Your task to perform on an android device: I want to export all my contacts to Device, so export all contacts to device in the Contacts app.
Image 0: 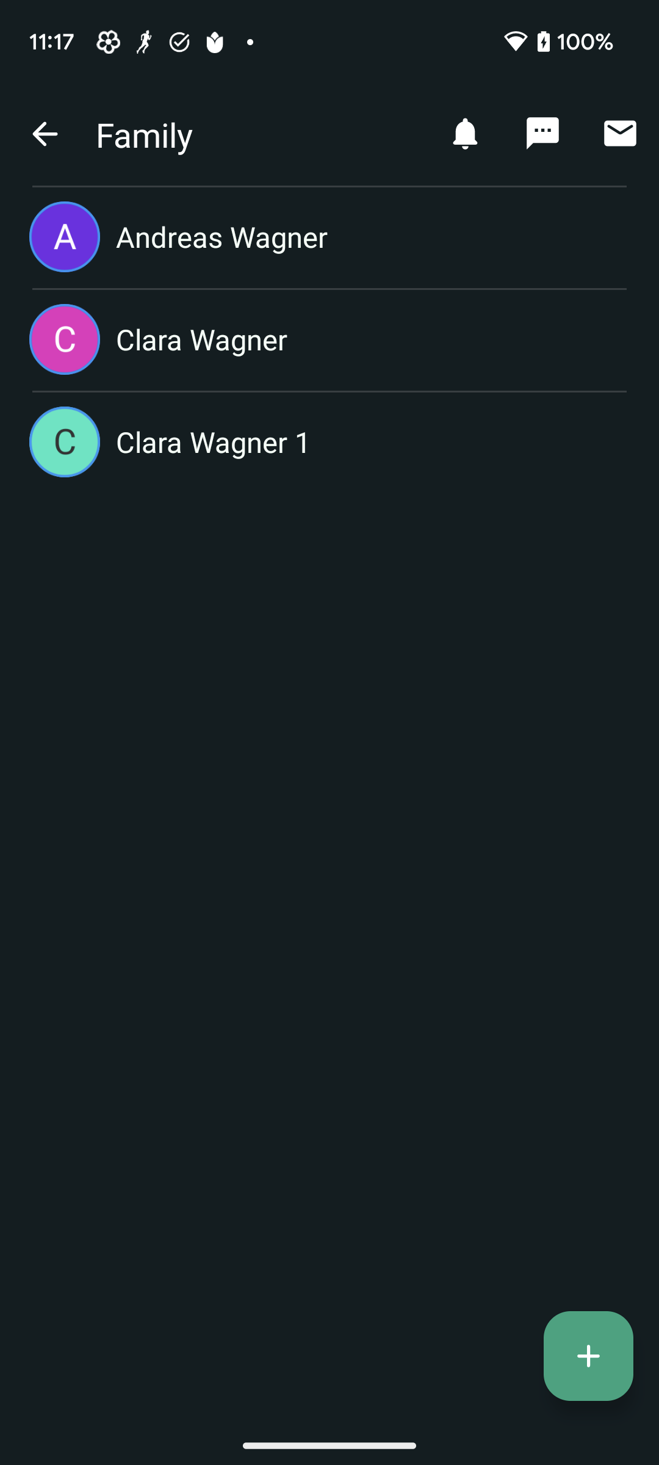
Go back to the previous page to view the export contacts option.
Step 0: press back button
Image 1: 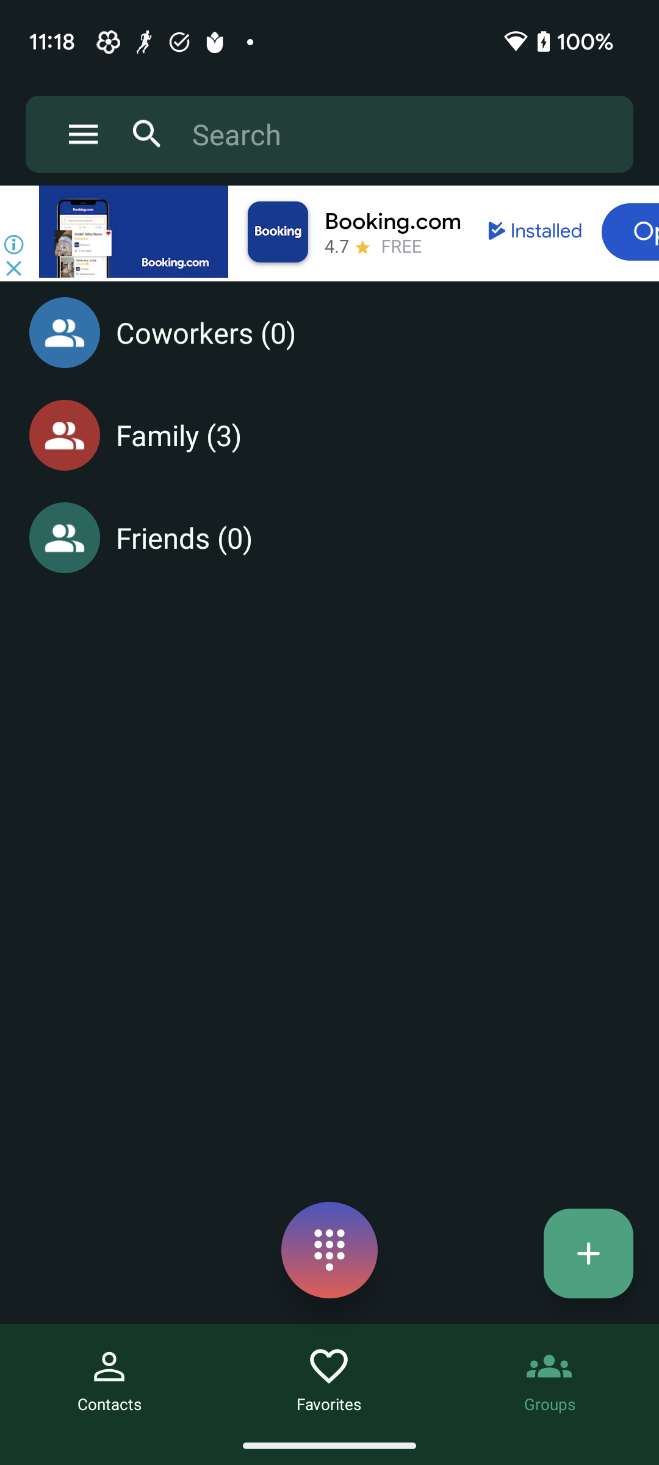
Click on the three bar menu icon at the top left corner of the screen to view the export contacts option.
Step 1: click (70, 134)
Image 2: 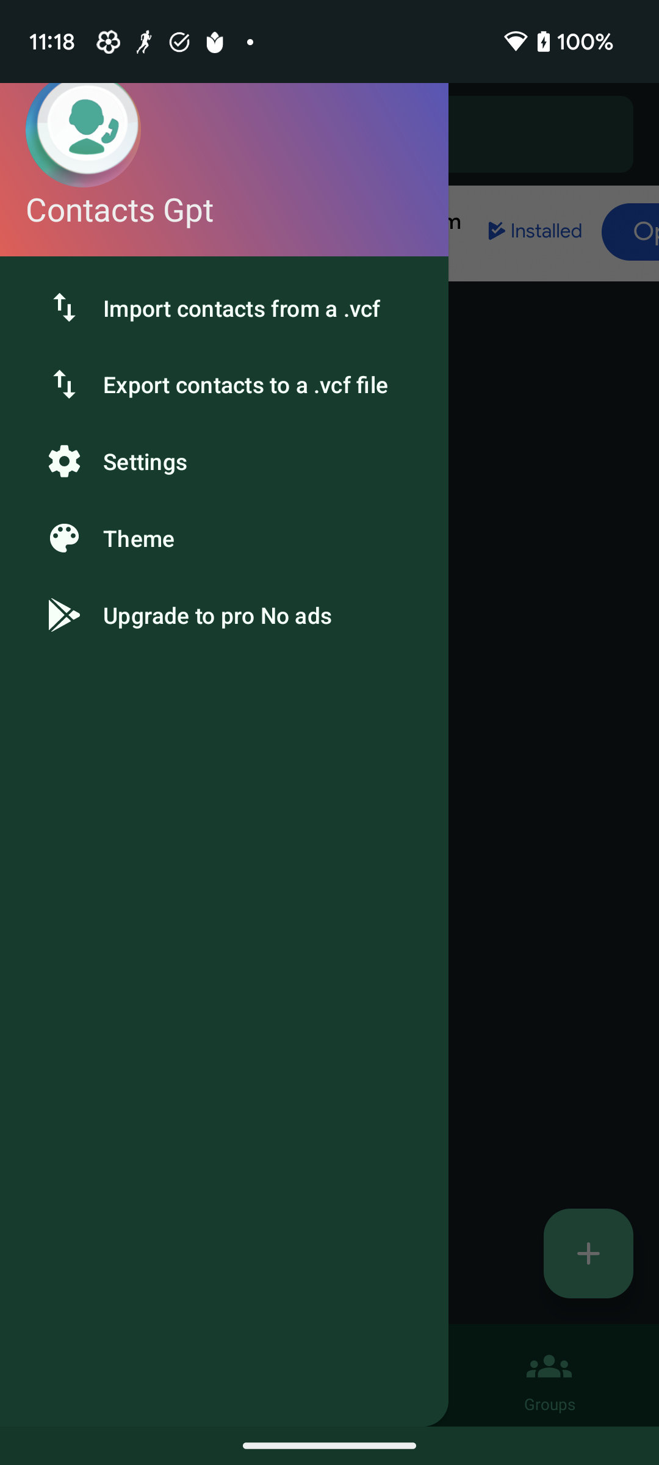
Click on the Export contacts to a .vcf file to select this option.
Step 2: click (224, 384)
Image 3: 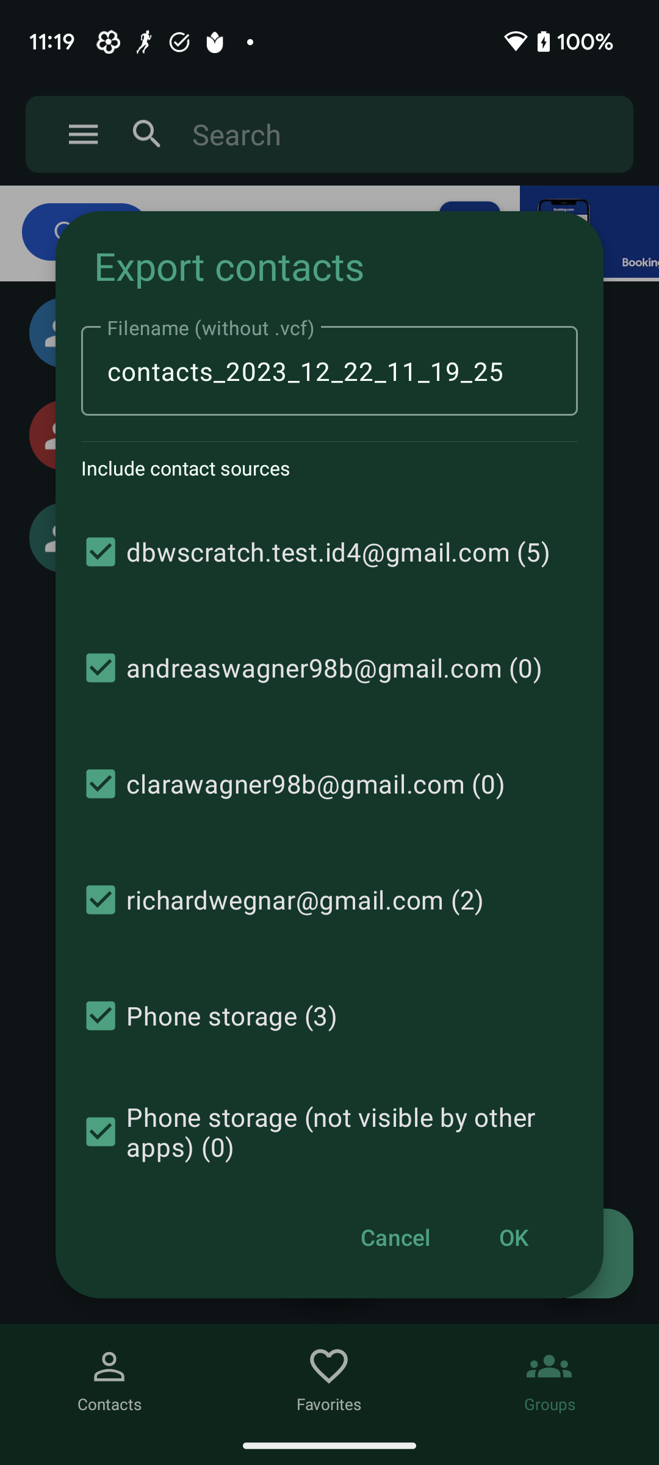
Click on the OK button to export contacts.
Step 3: click (513, 1237)
Image 4: 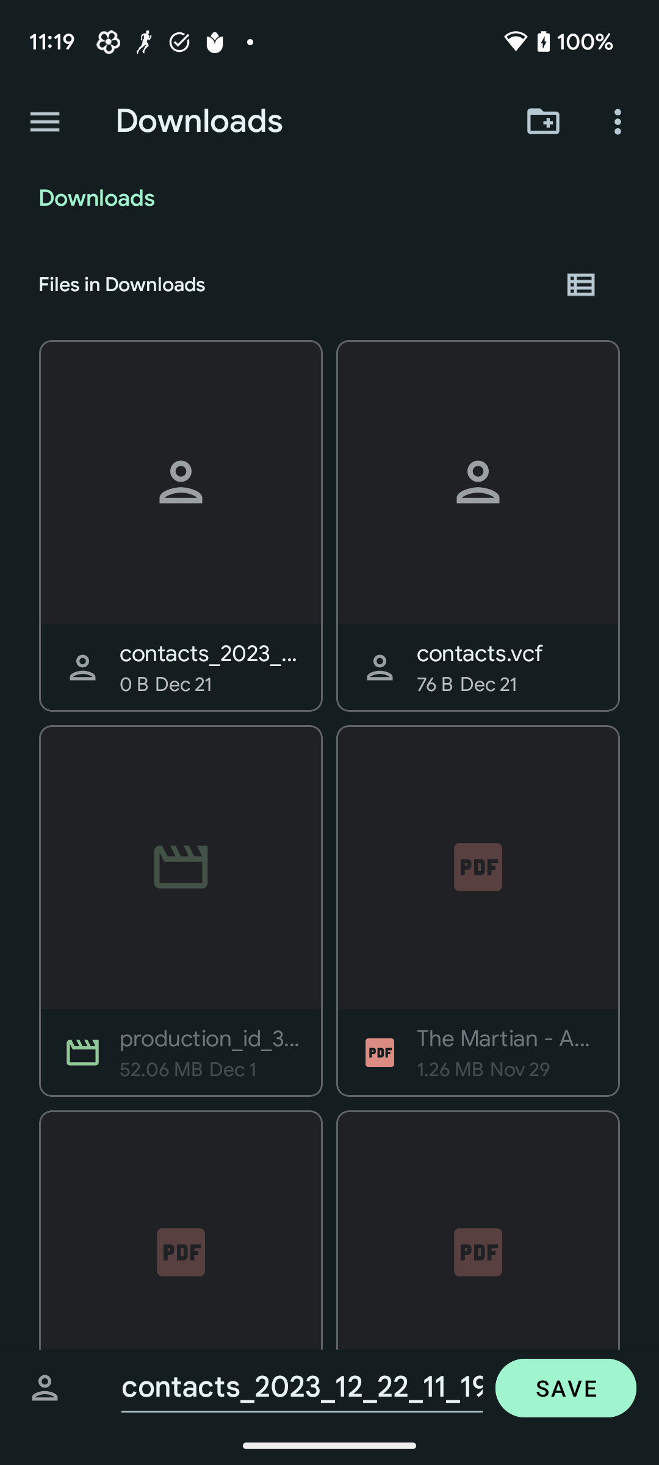
Click on the SAVE button to save the exported contacts vcf file in the phone storage.
Step 4: click (566, 1387)